Your task to perform on an android device: I want to listen to rain and thunder sound to relax myself.
Image 0: 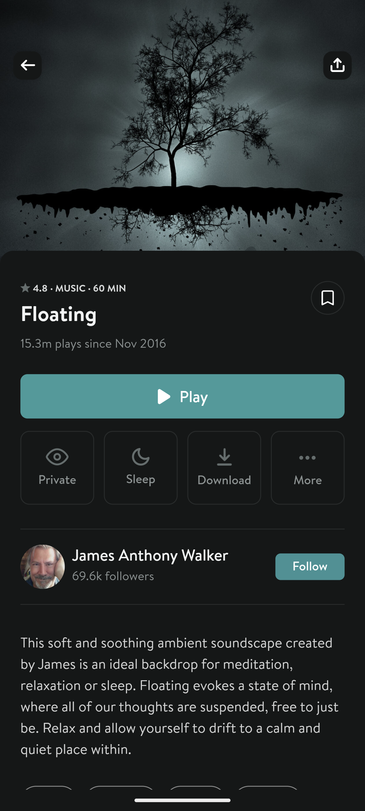
Click on the back button on top left of the screen.
Step 0: click (30, 65)
Image 2: 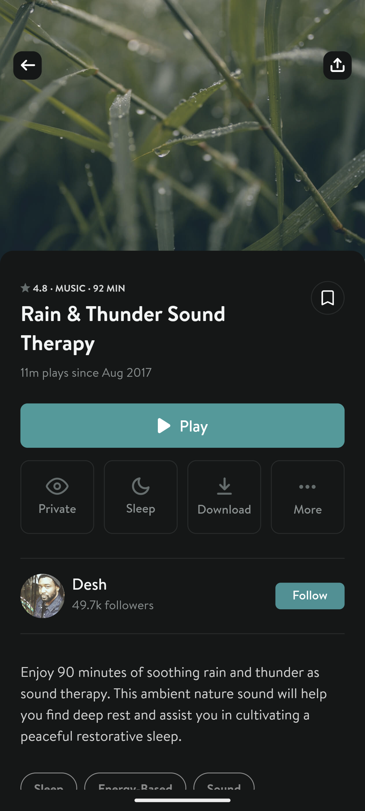
Click on the Play button.
Step 2: click (182, 425)